Your task to perform on an android device: I want to search for a hotel in Machu Picchu from 25th January till 30th January for my vacation.
Image 0: 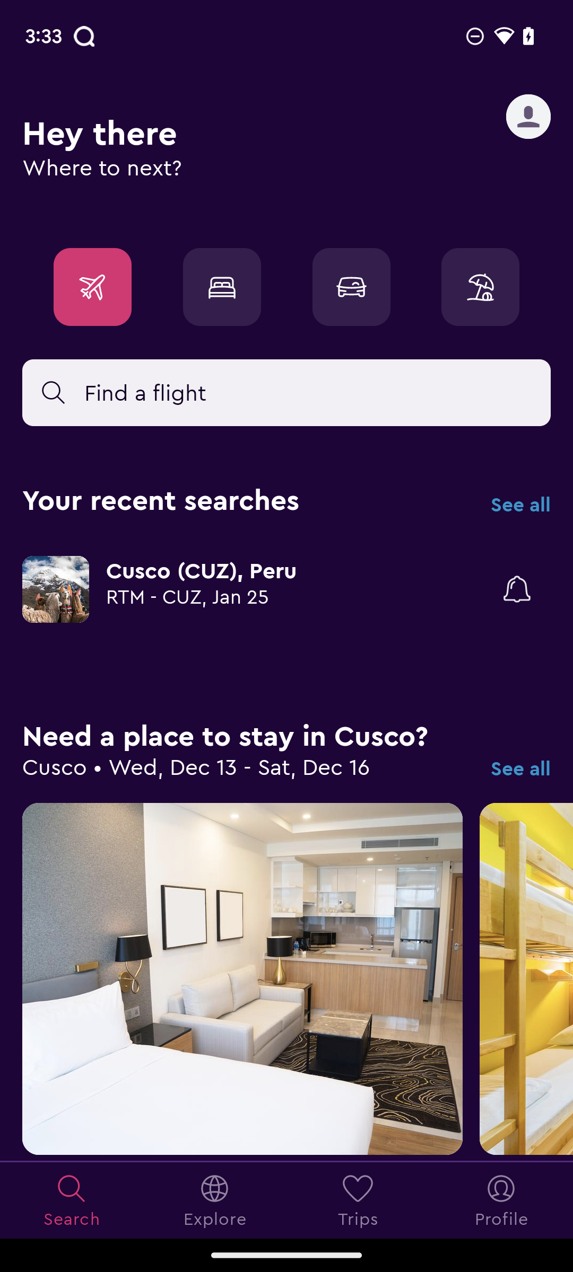
Click on the bed icon.
Step 0: click (222, 287)
Image 1: 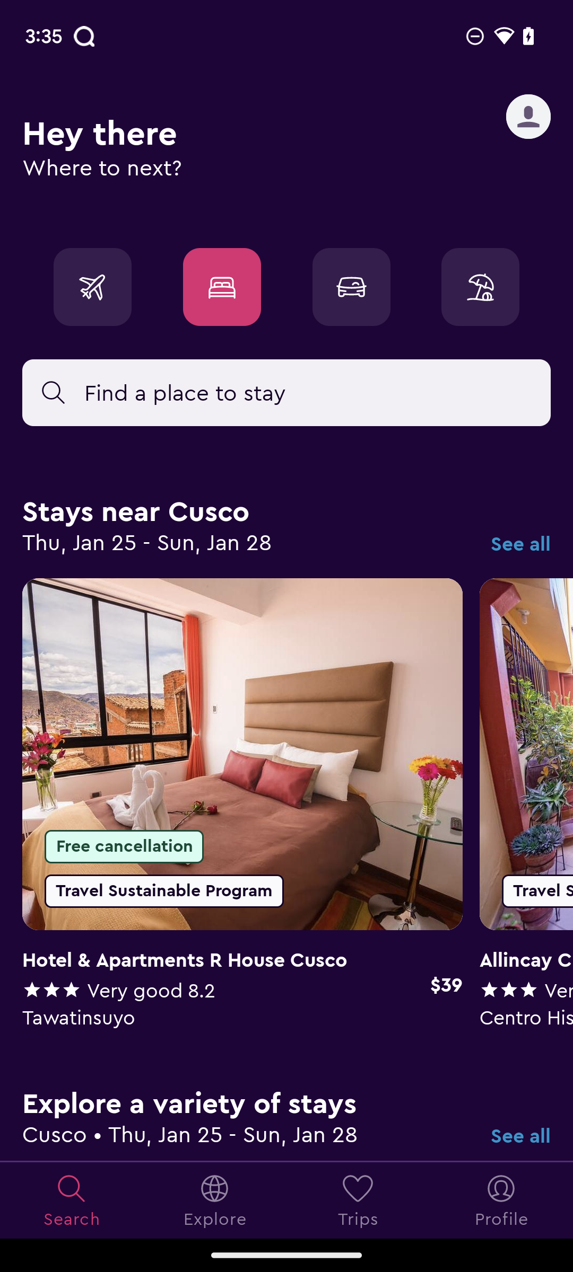
Click on the place text box.
Step 1: click (286, 393)
Image 3: 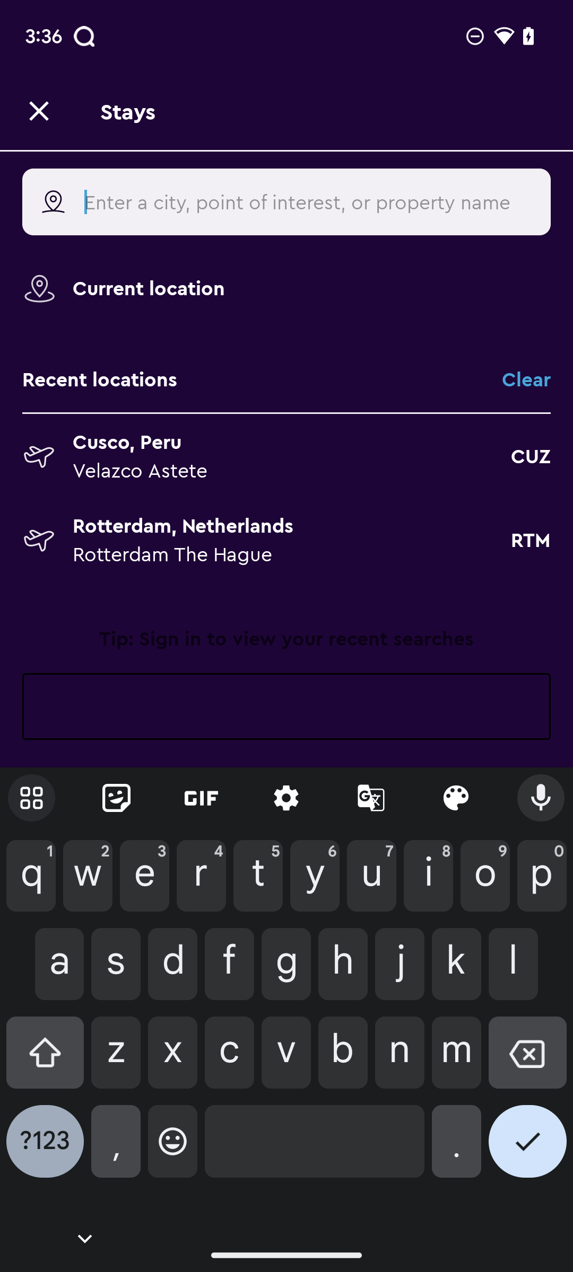
Enter Machu Picchu in the text box.
Step 3: type "Machu Picchu"
Image 4: 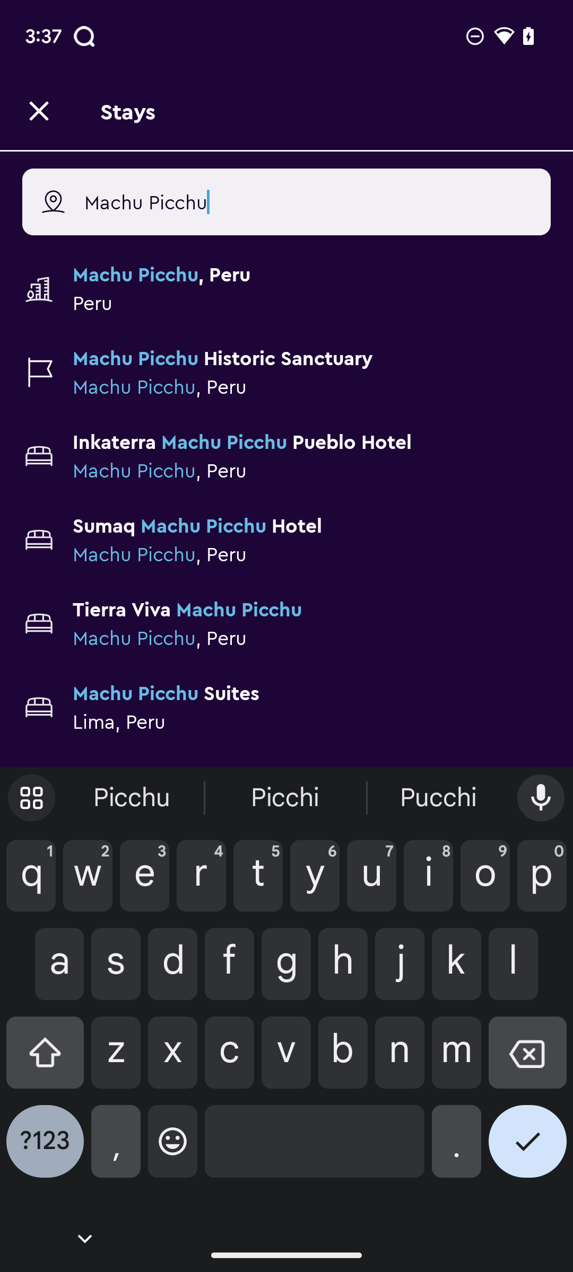
Click on the first suggestion.
Step 4: click (311, 303)
Image 5: 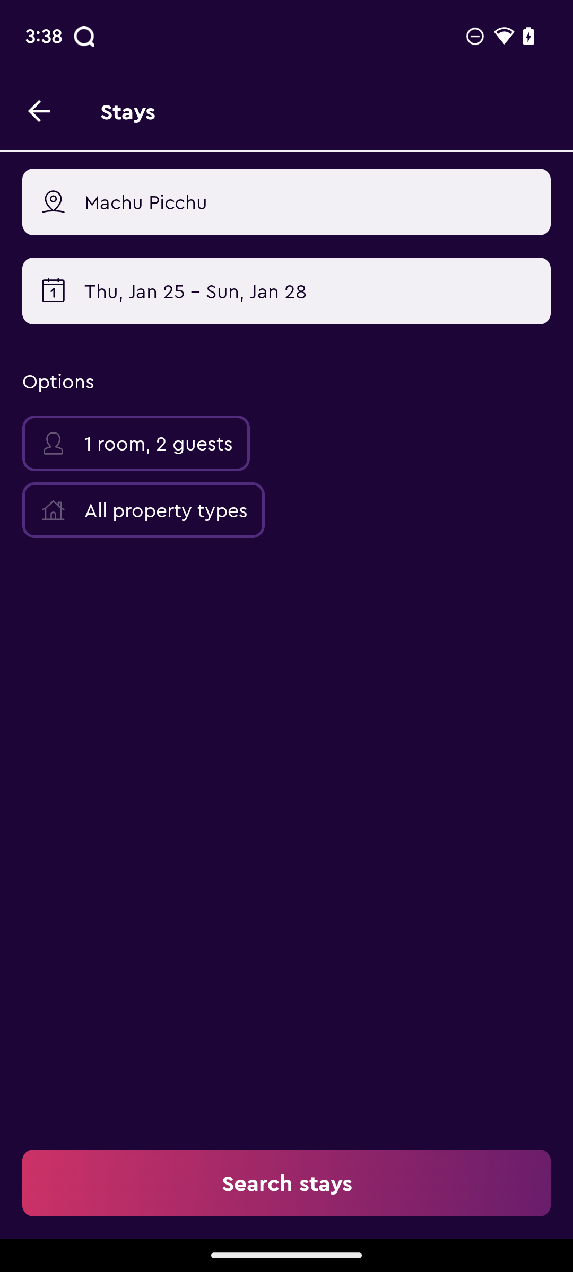
Click on the date option.
Step 5: click (286, 290)
Image 6: 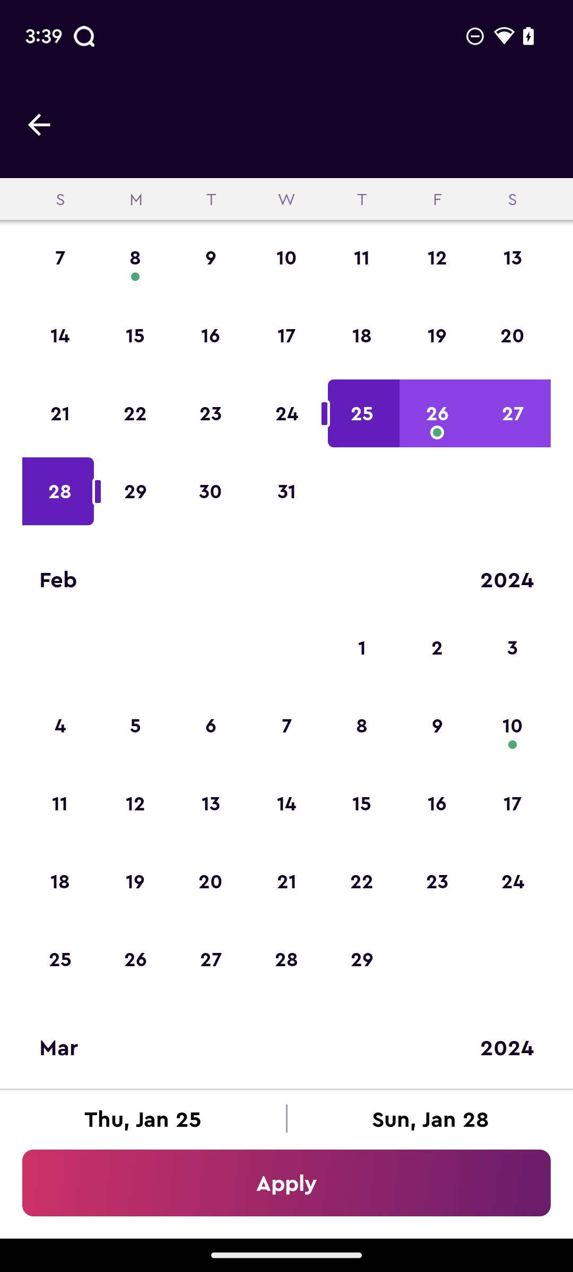
Click on the 25th of January.
Step 6: click (362, 413)
Image 7: 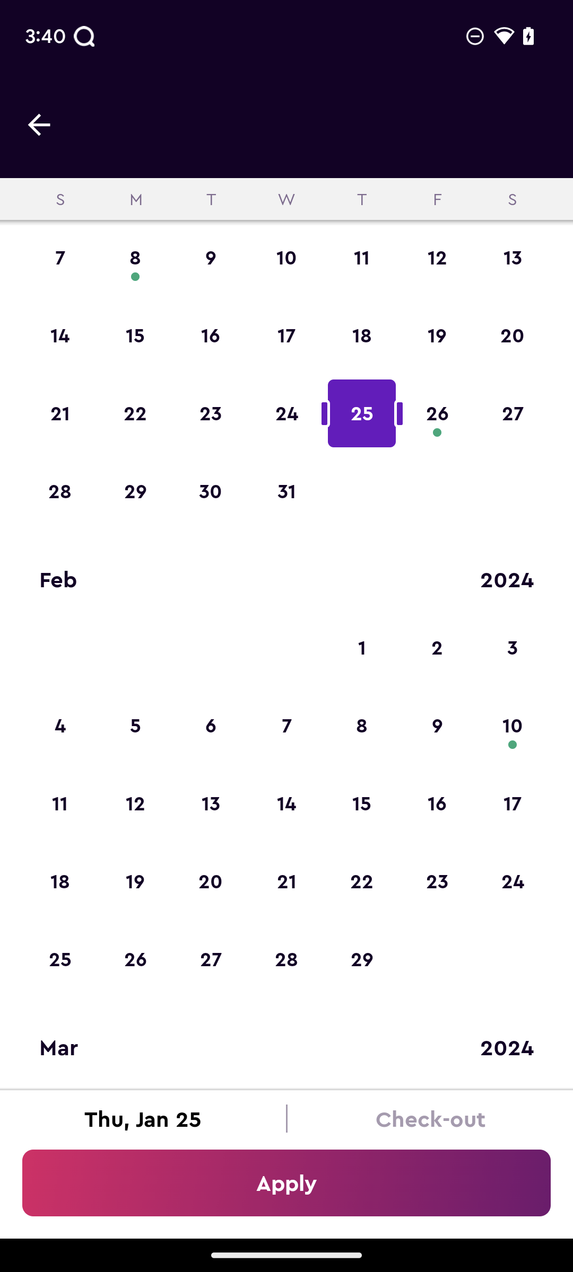
Click on the 30th of January.
Step 7: click (211, 491)
Image 9: 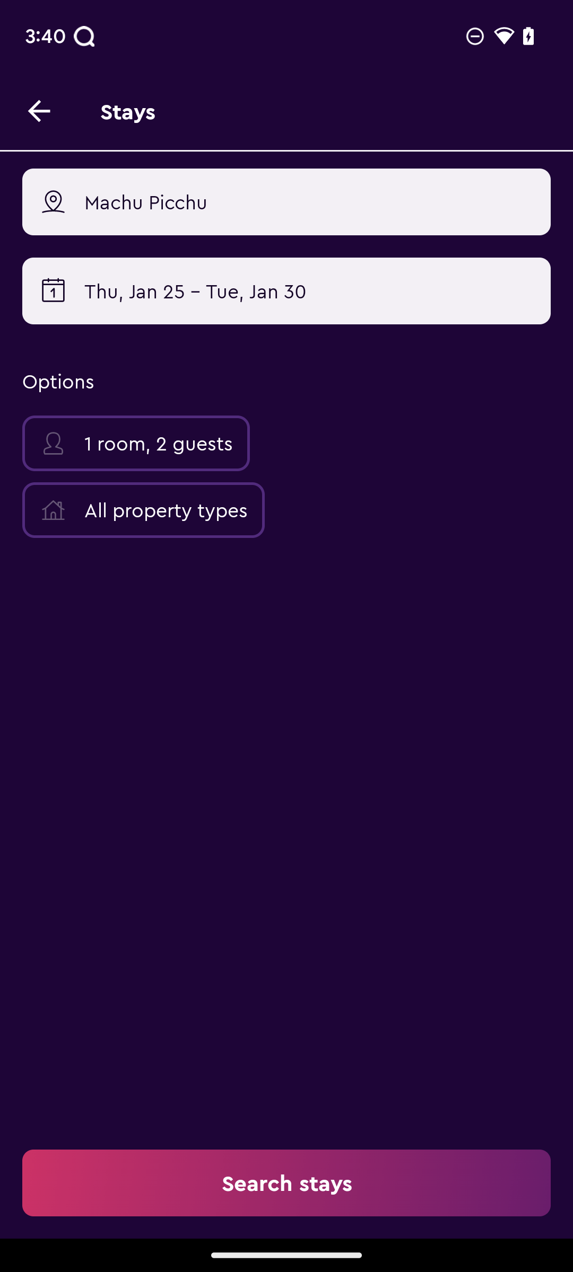
Click on the number of guests option.
Step 9: click (136, 443)
Image 10: 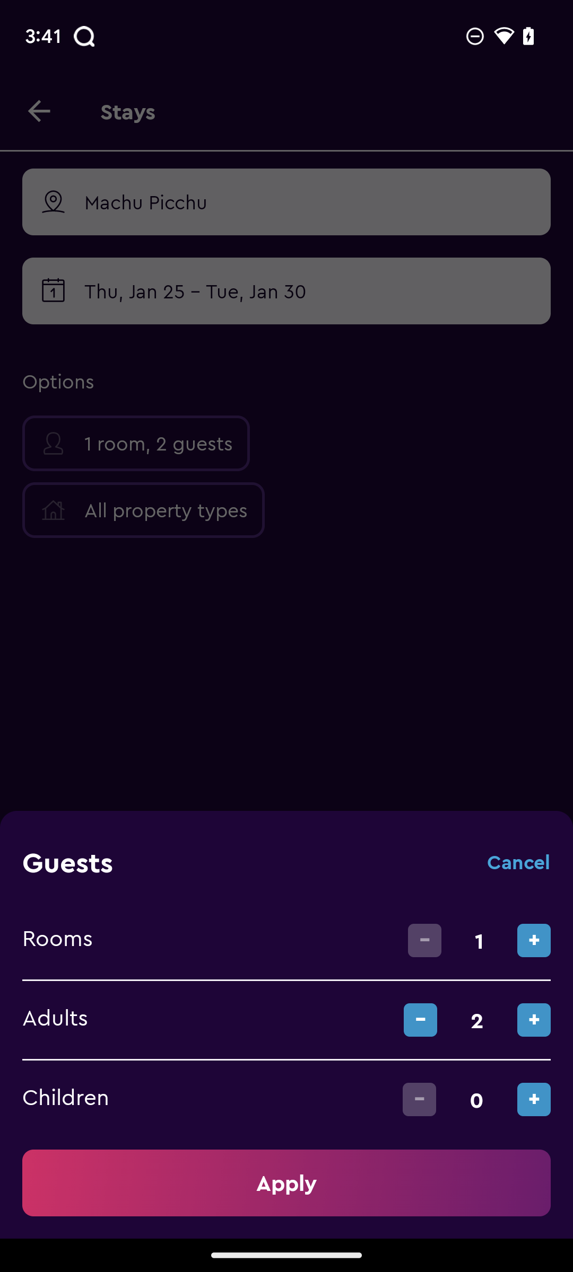
Click on the "-" button in front of the Adults option.
Step 10: click (420, 1020)
Image 11: 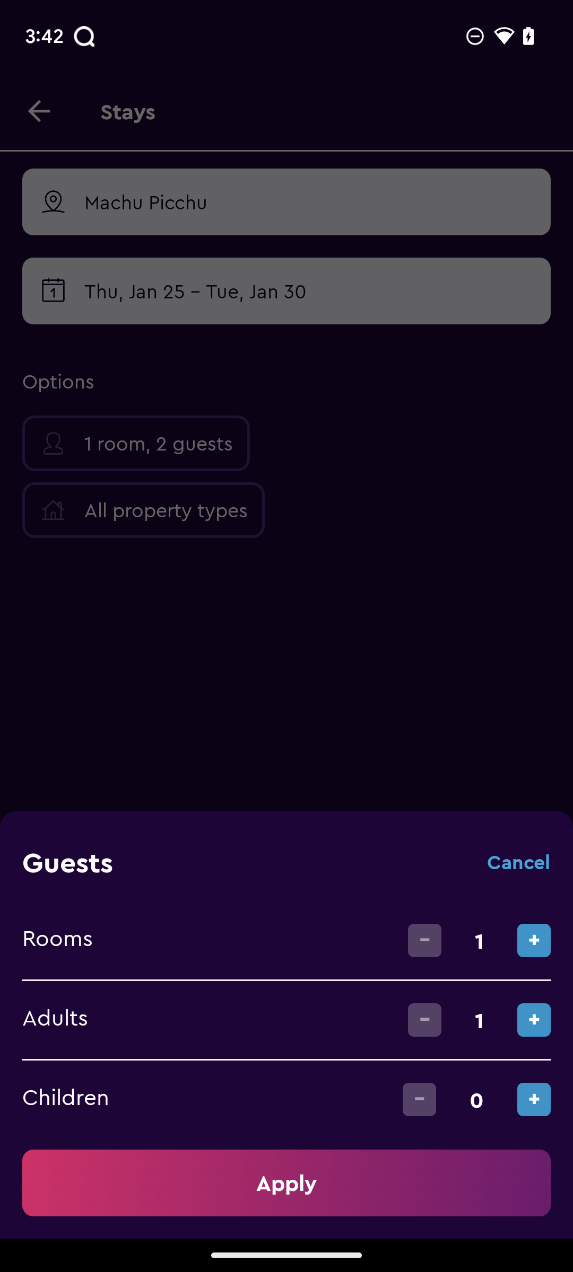
Click on the Apply option.
Step 11: click (286, 1183)